Your task to perform on an android device: I am planning to visit the Eiffel Tower from Delhi to Paris, so I want to search for flights on the Booking.com app.
Image 0: 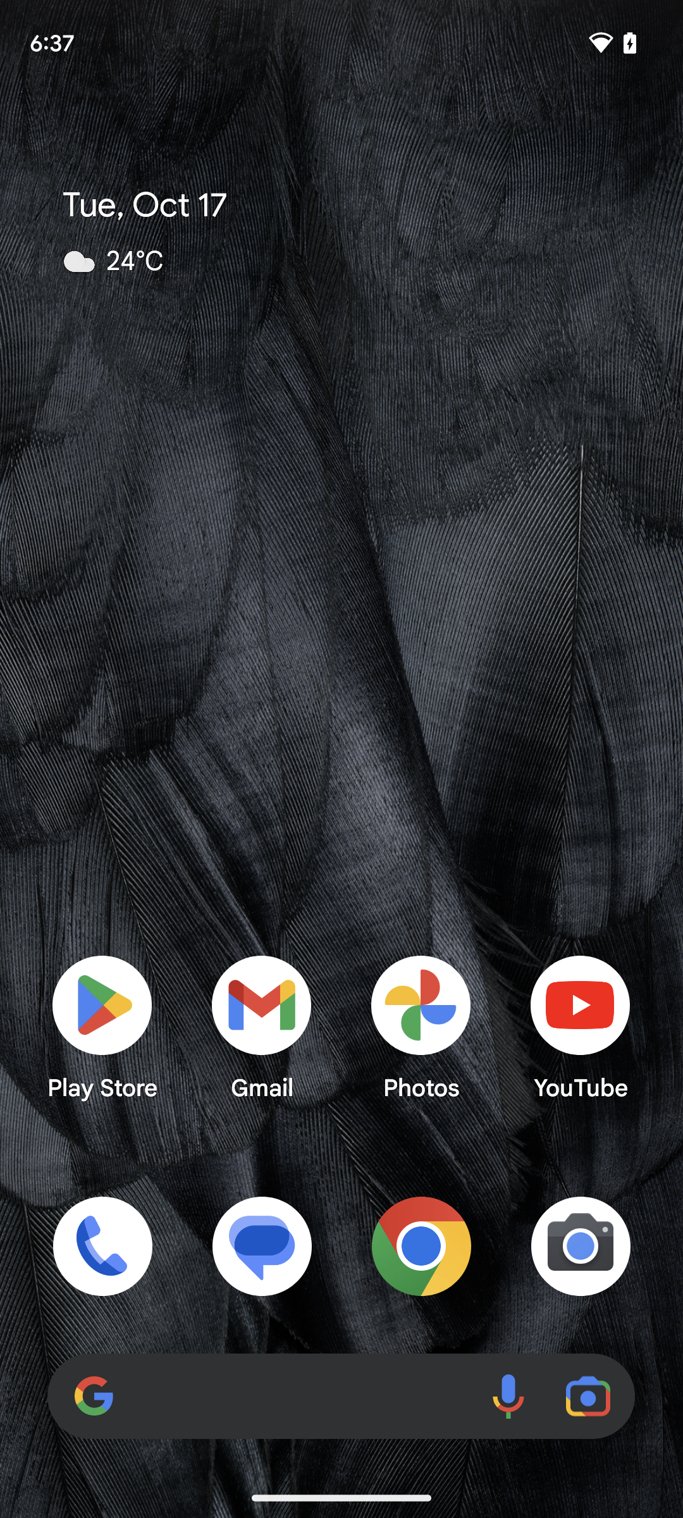
Open the Booking.com app.
Step 0: open app "Booking.com"
Image 1: 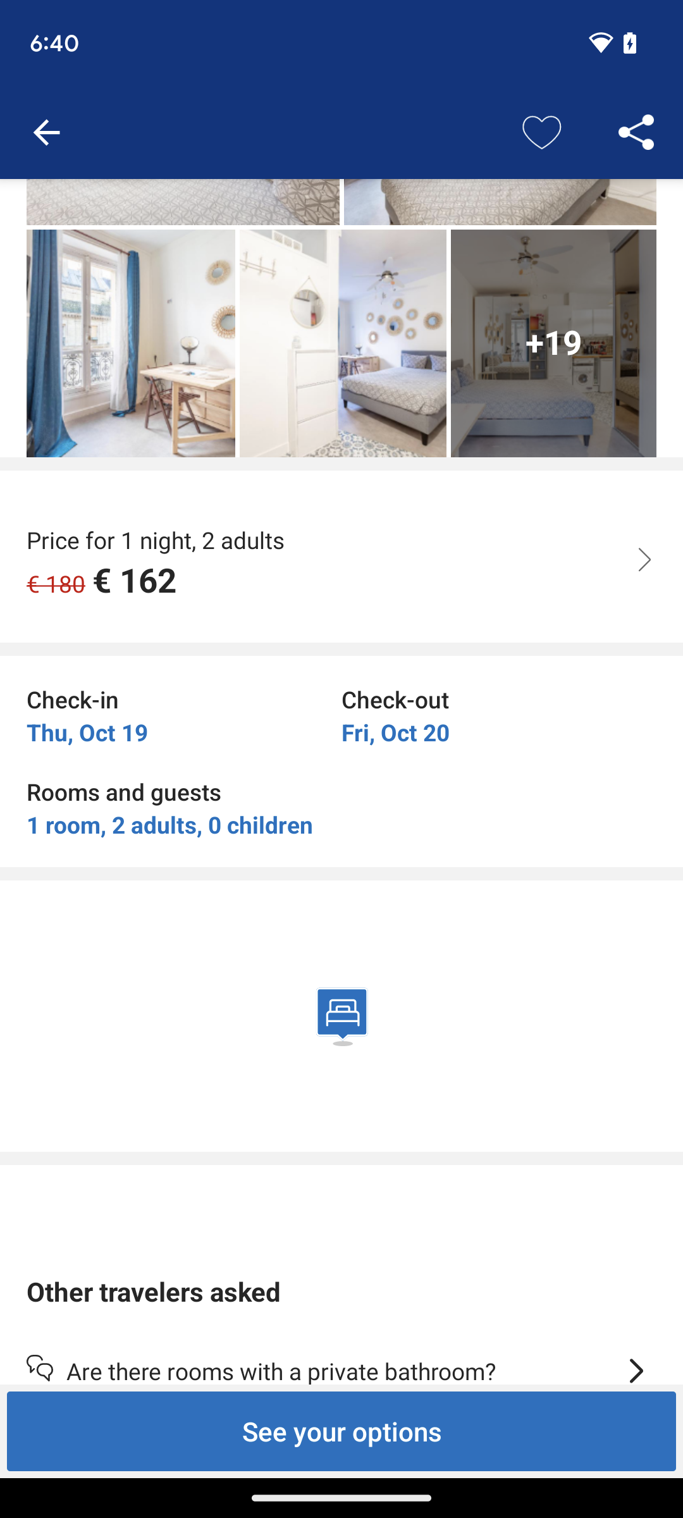
Open the Booking.com app.
Step 1: wait
Image 2: 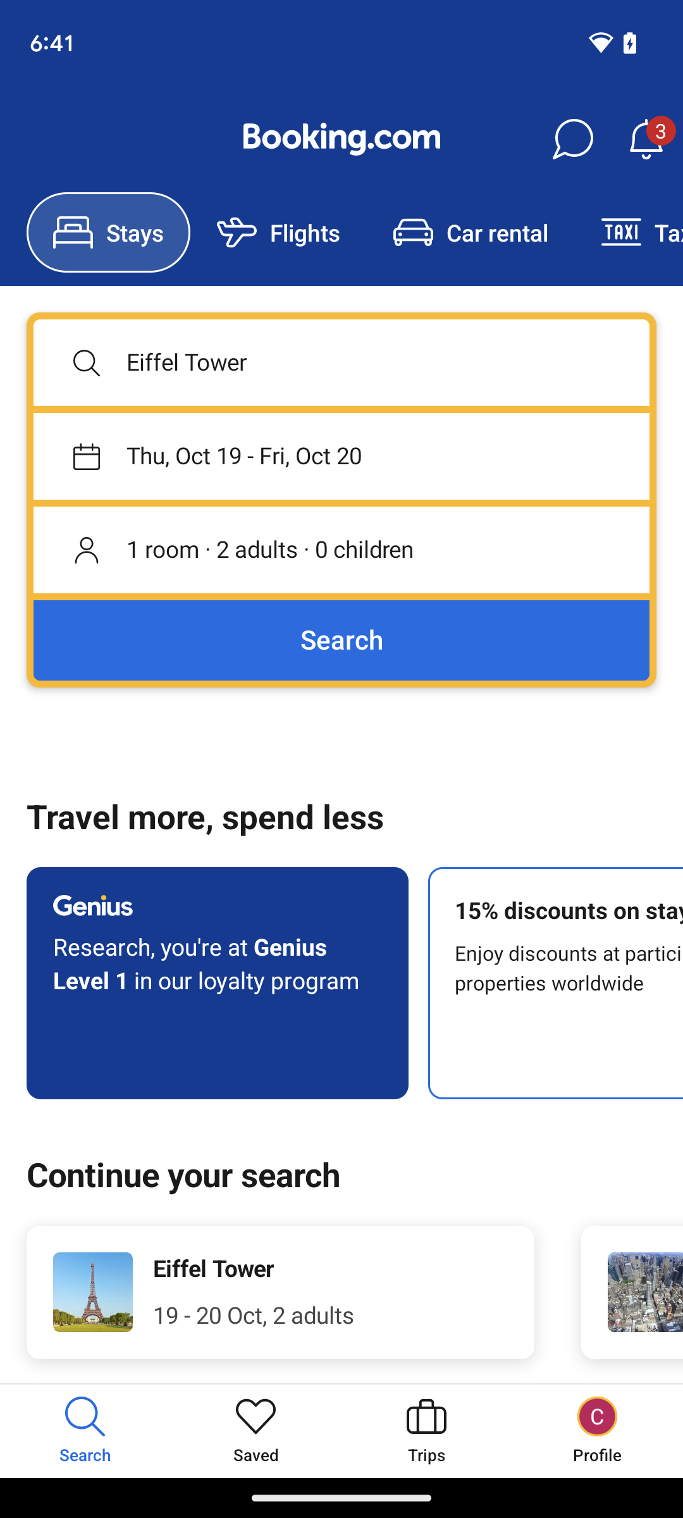
Tap on the flight option present at the top of the screen.
Step 2: click (305, 232)
Image 3: 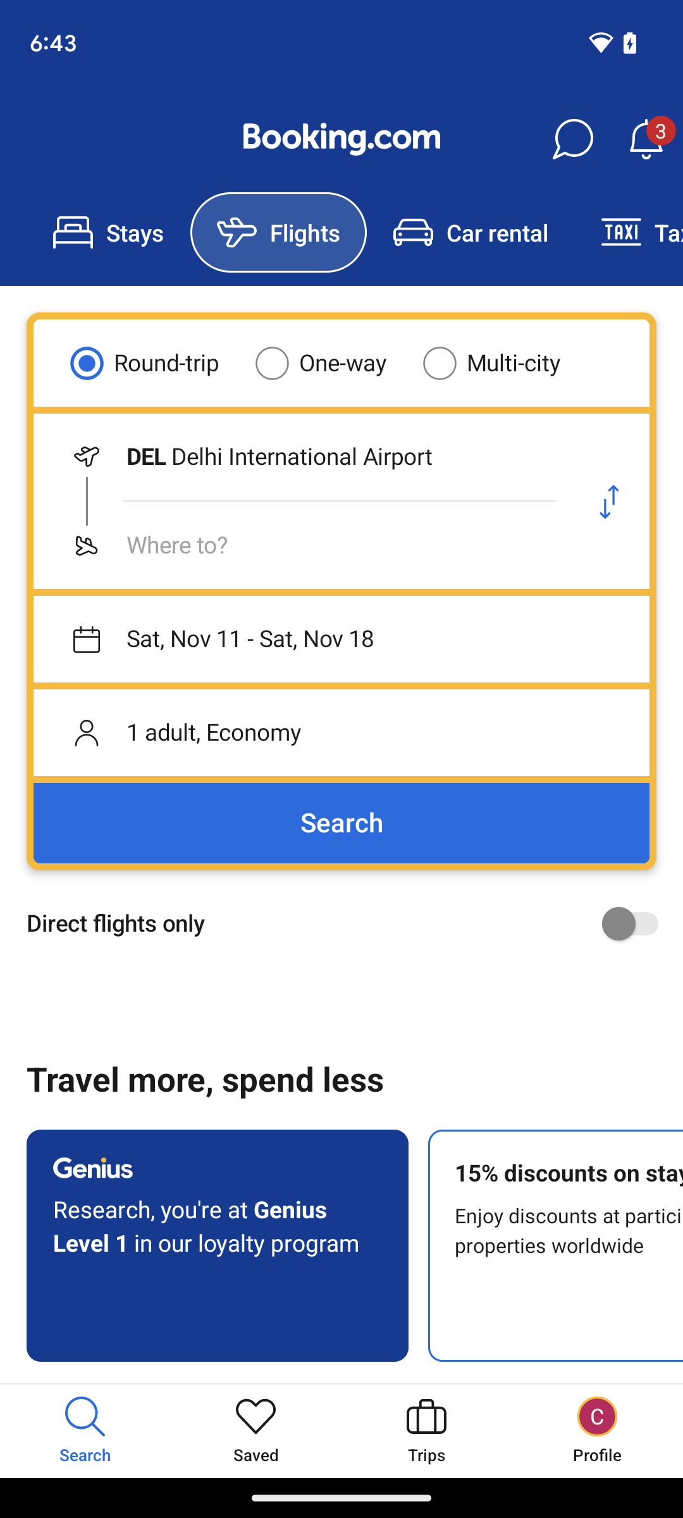
Tap one way.
Step 3: click (341, 362)
Image 4: 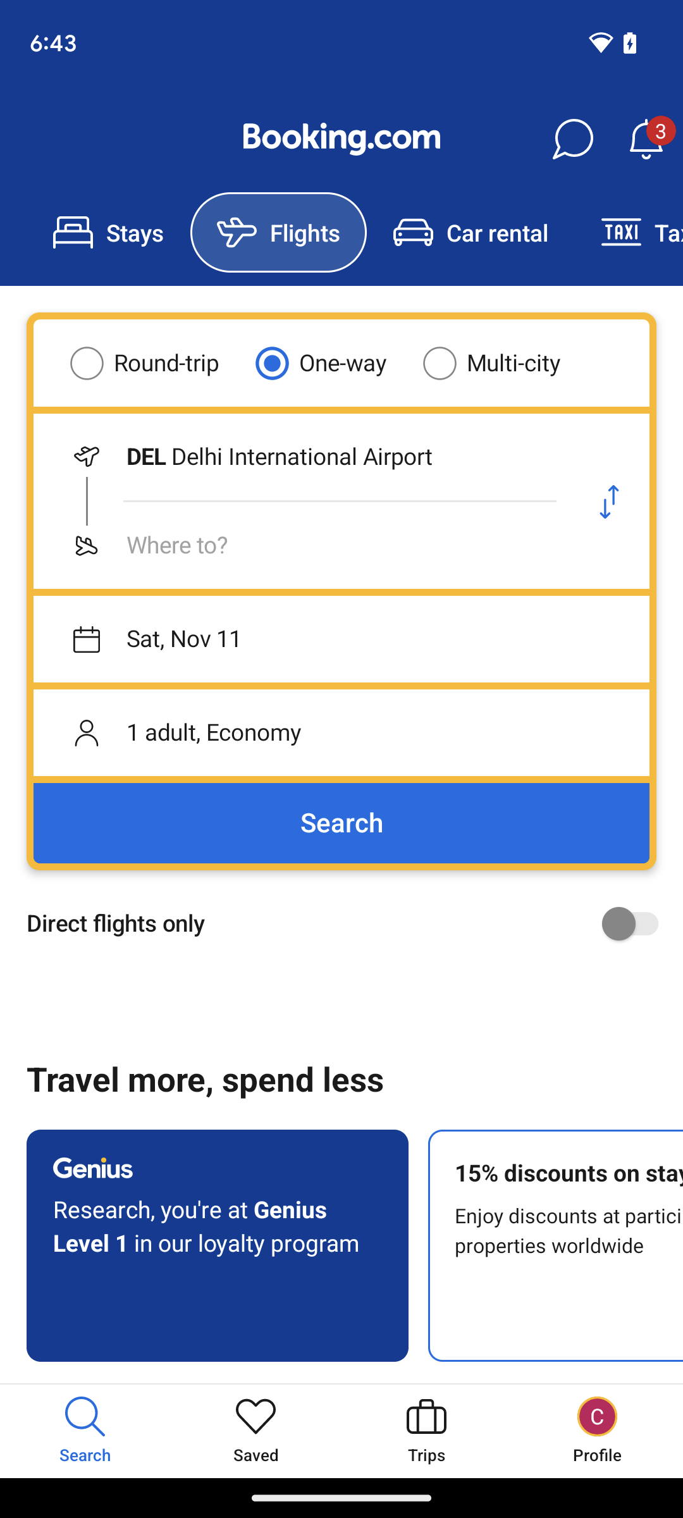
Search for Paris
Step 4: wait
Image 5: 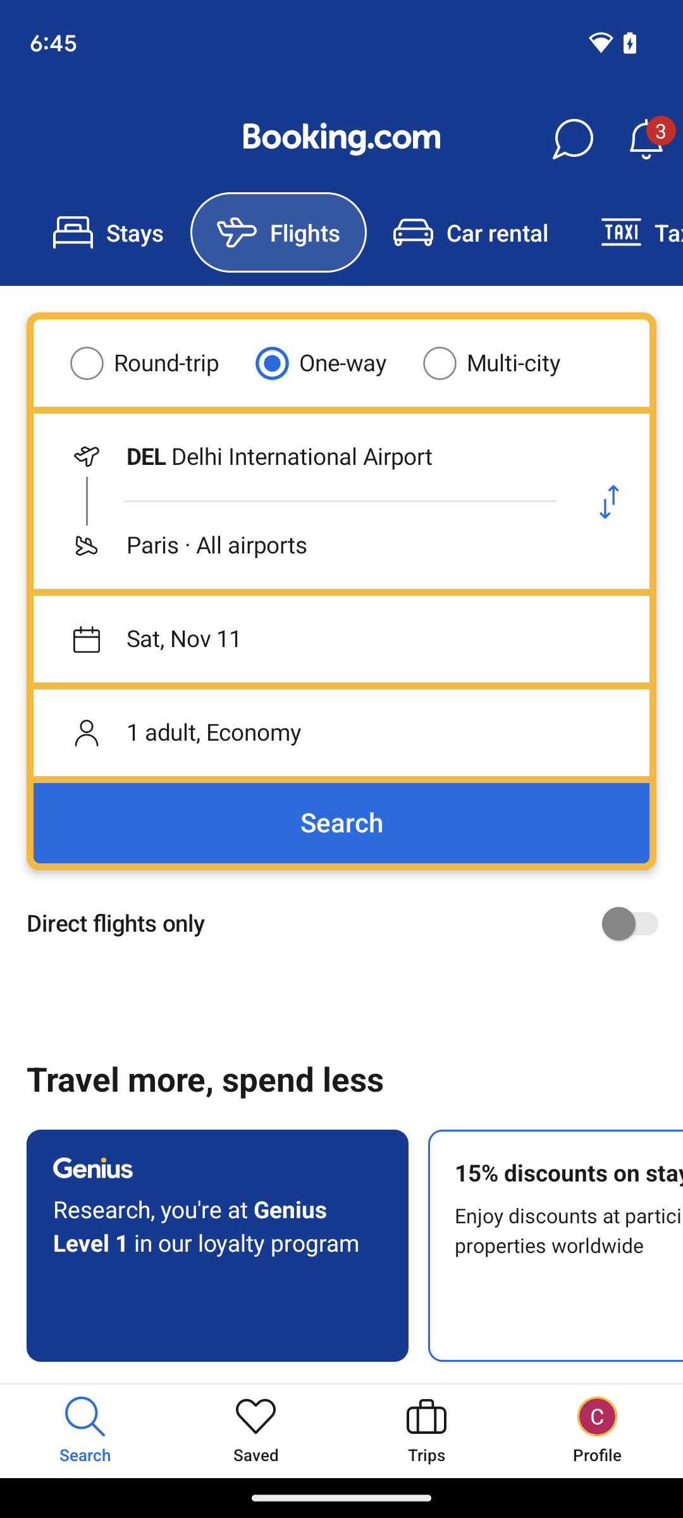
Tap on search.
Step 5: click (341, 591)